Your task to perform on an android device: In the FitPro App view the walk activity data
Image 0: 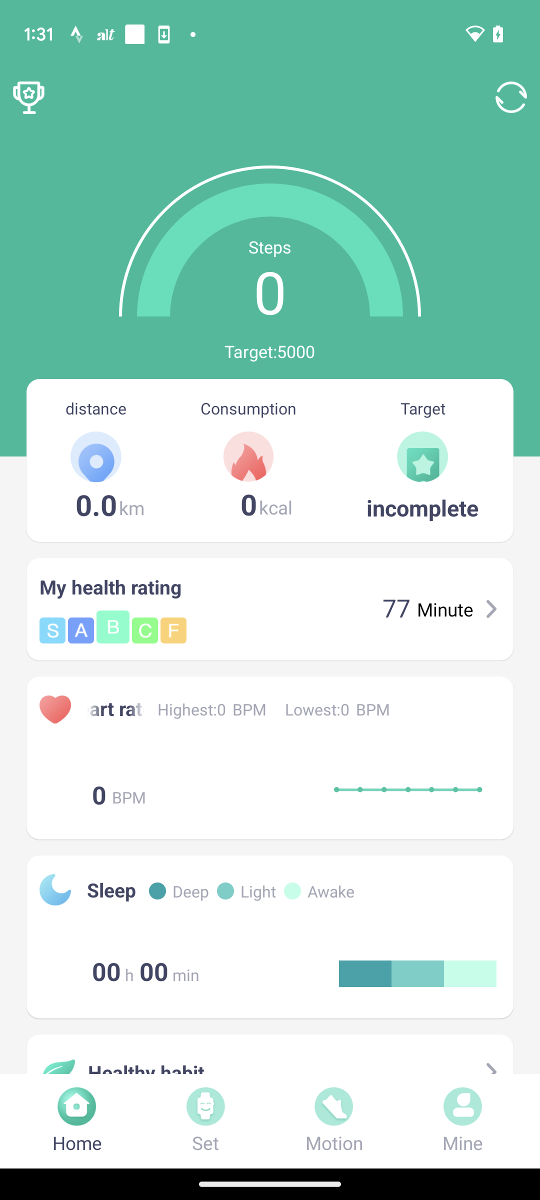
Click on the Motion tab at the bottom
Step 0: click (334, 1121)
Image 1: 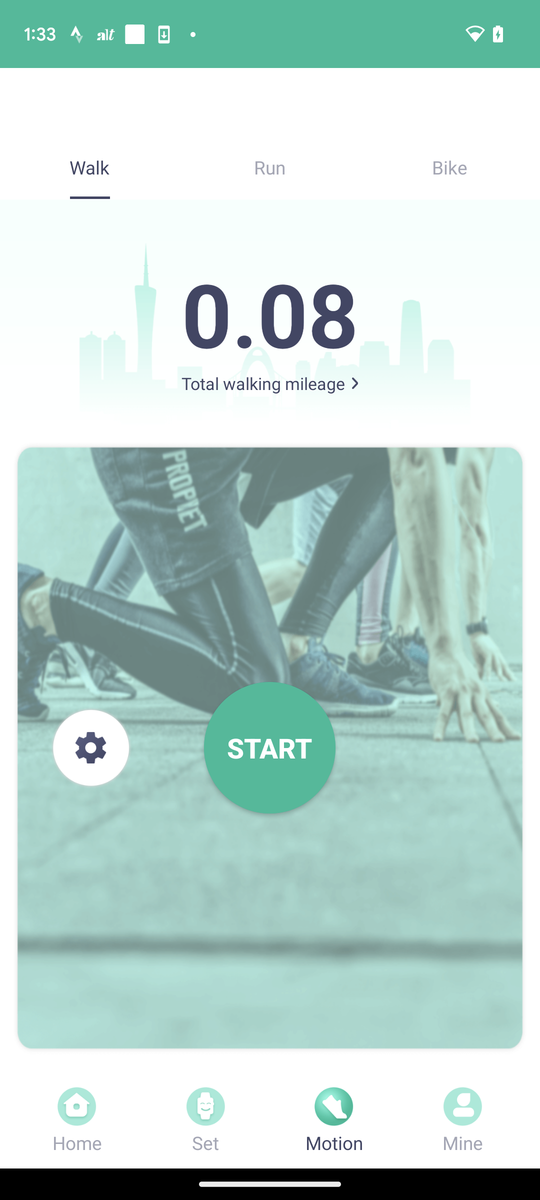
Click on the total walking milage
Step 1: click (269, 313)